Your task to perform on an android device: Open the Mango app, I would like to search for T-shirts for myself because I don't have a lot of options for casual attire.
Image 0: 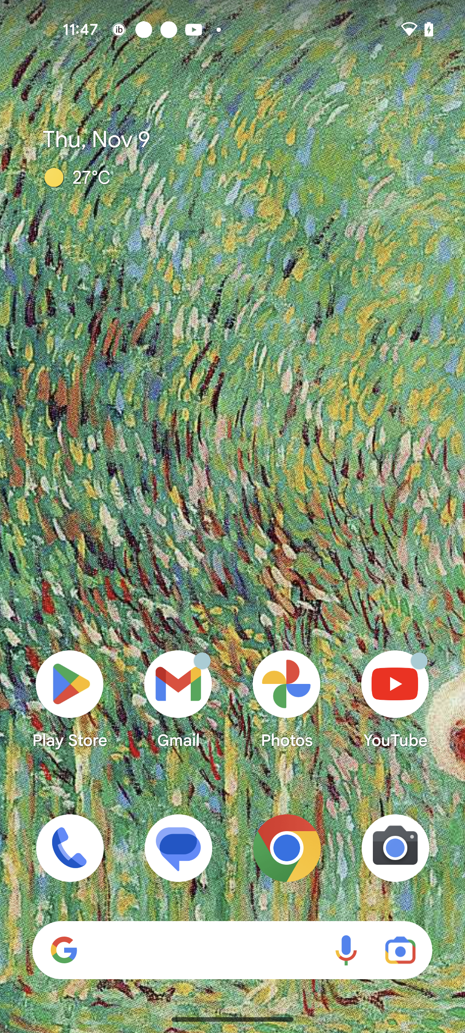
Open the Mango app
Step 0: open app "MANGO"
Image 1: 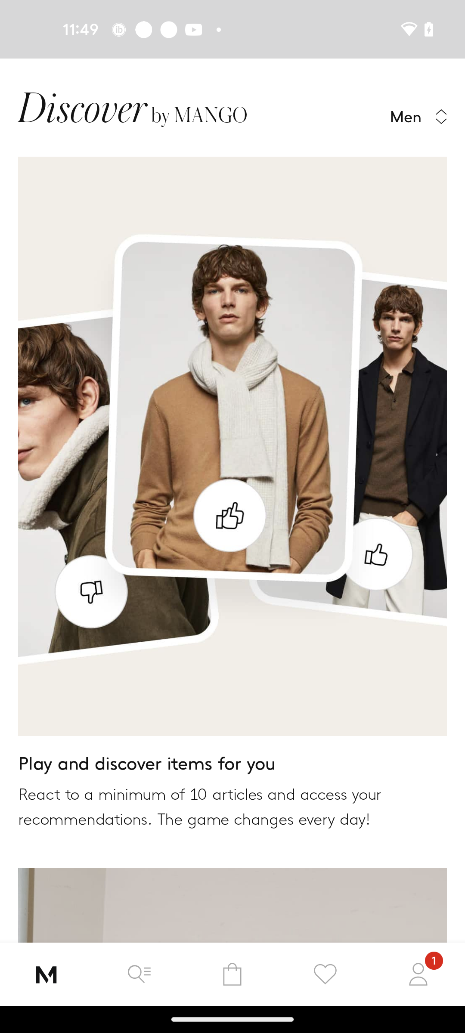
Go to the Search tab
Step 1: click (138, 975)
Image 2: 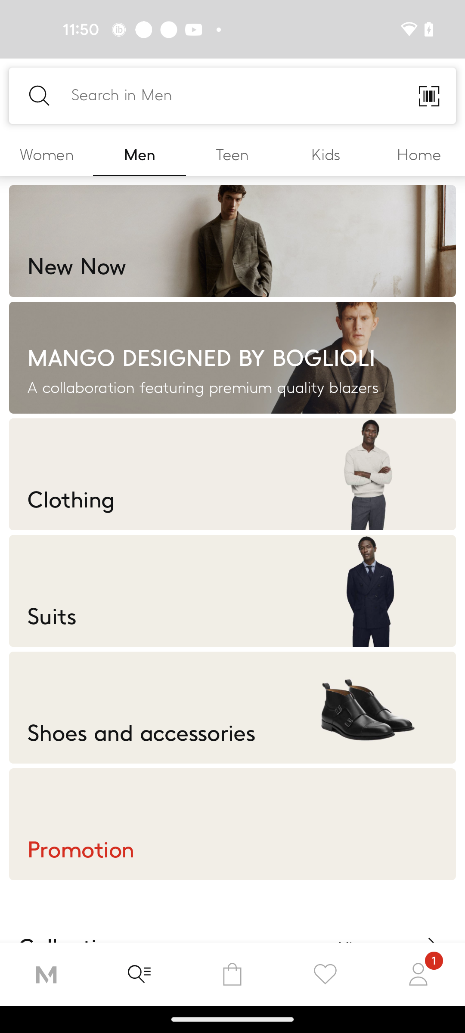
Click on the search bar
Step 2: click (121, 94)
Image 3: 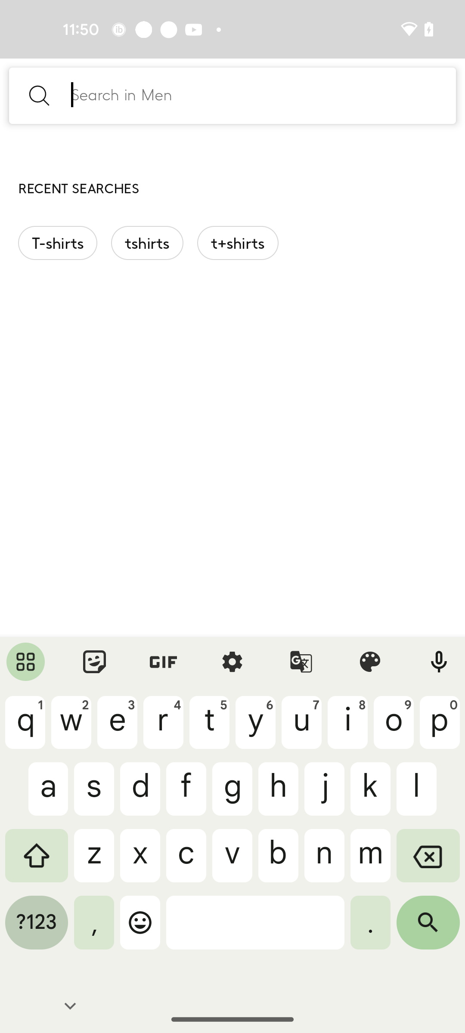
Search for T-shirt for men
Step 3: type "T-shirt for men"
Image 4: 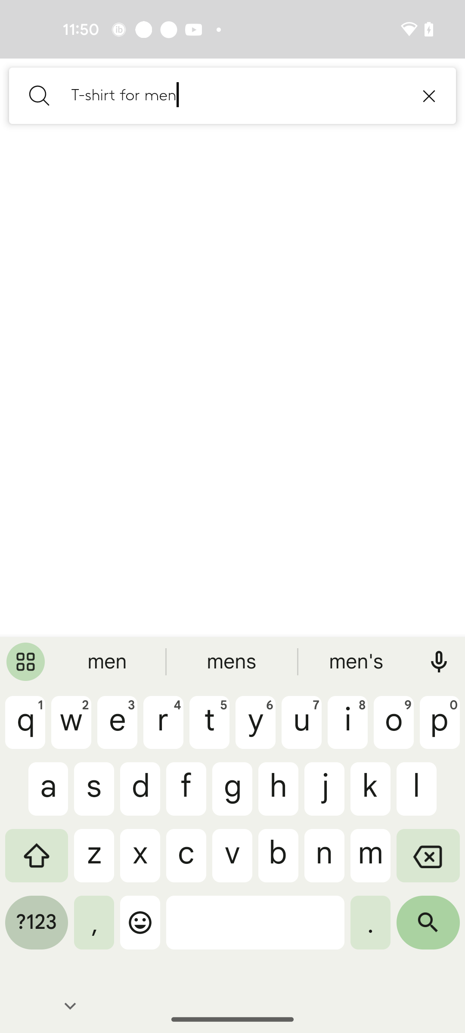
Click on the search icon at the bottom right corner of the screen
Step 4: click (428, 929)
Image 5: 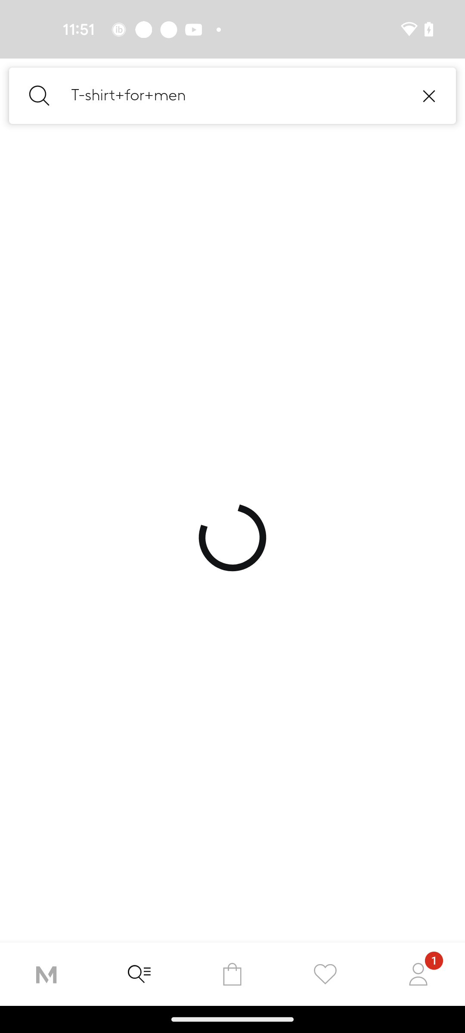
Click on the search icon at the bottom right corner of the screen
Step 5: wait